Your task to perform on an android device: Open ToysPoint app and remove the Barbie doll & Scooter product from the cart
Image 0: 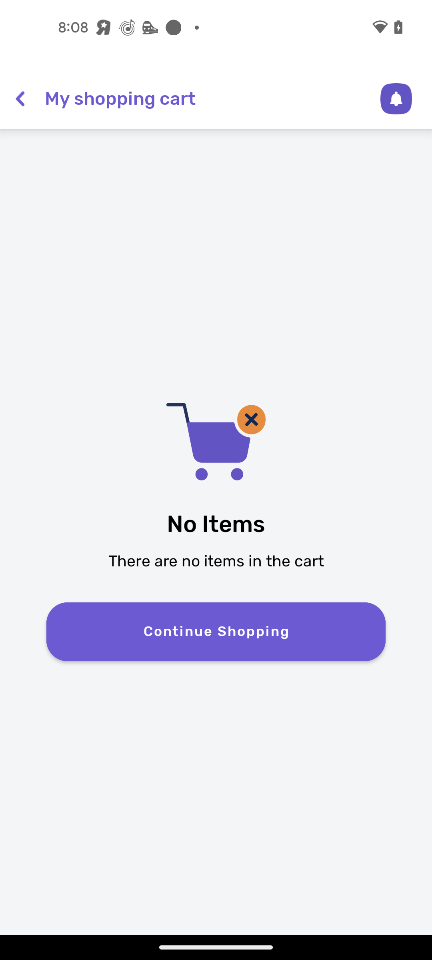
Open the ToysPoint app
Step 0: open app "ToysPoint"
Image 1: 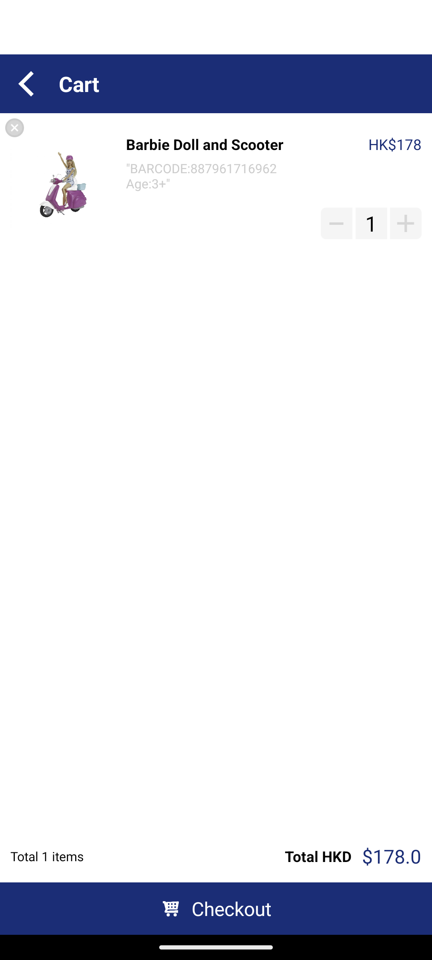
Click on the Close icon at the top left corner of the screen
Step 1: click (14, 126)
Image 2: 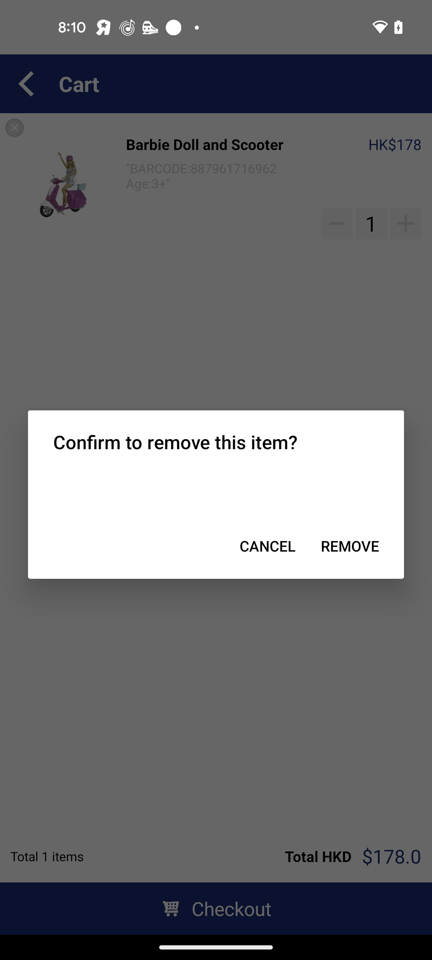
Click on the REMOVE button
Step 2: click (350, 546)